Your task to perform on an android device: I want to view my progress on the Google Fit app's tracker report. 
Image 0: 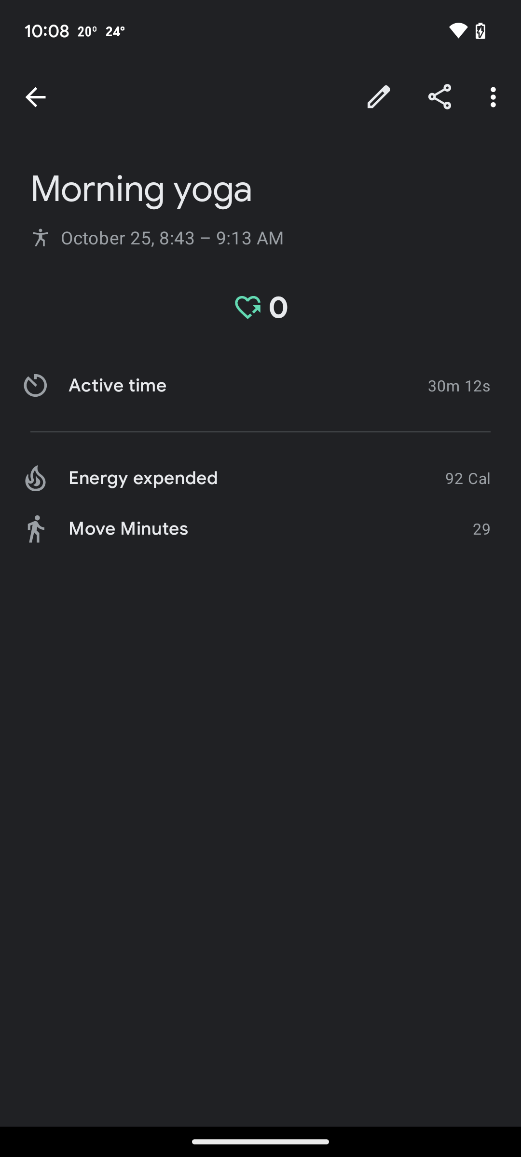
Go back to the previous screen
Step 0: press back button
Image 1: 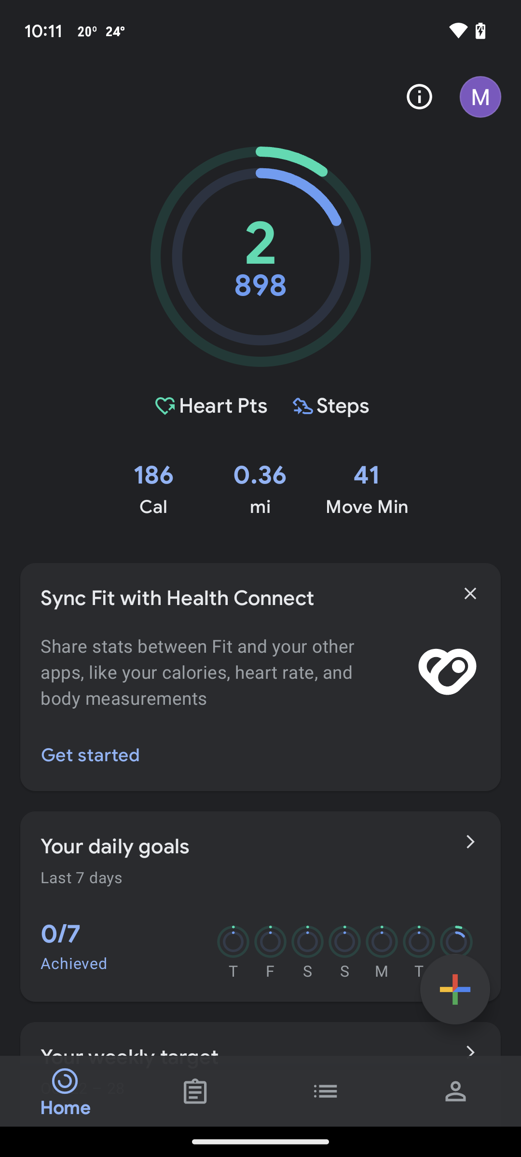
Click on the journal tab at the bottom of the screen
Step 1: click (195, 1091)